Your task to perform on an android device: I want to record a part of the speech on ethical use of data.
Image 0: 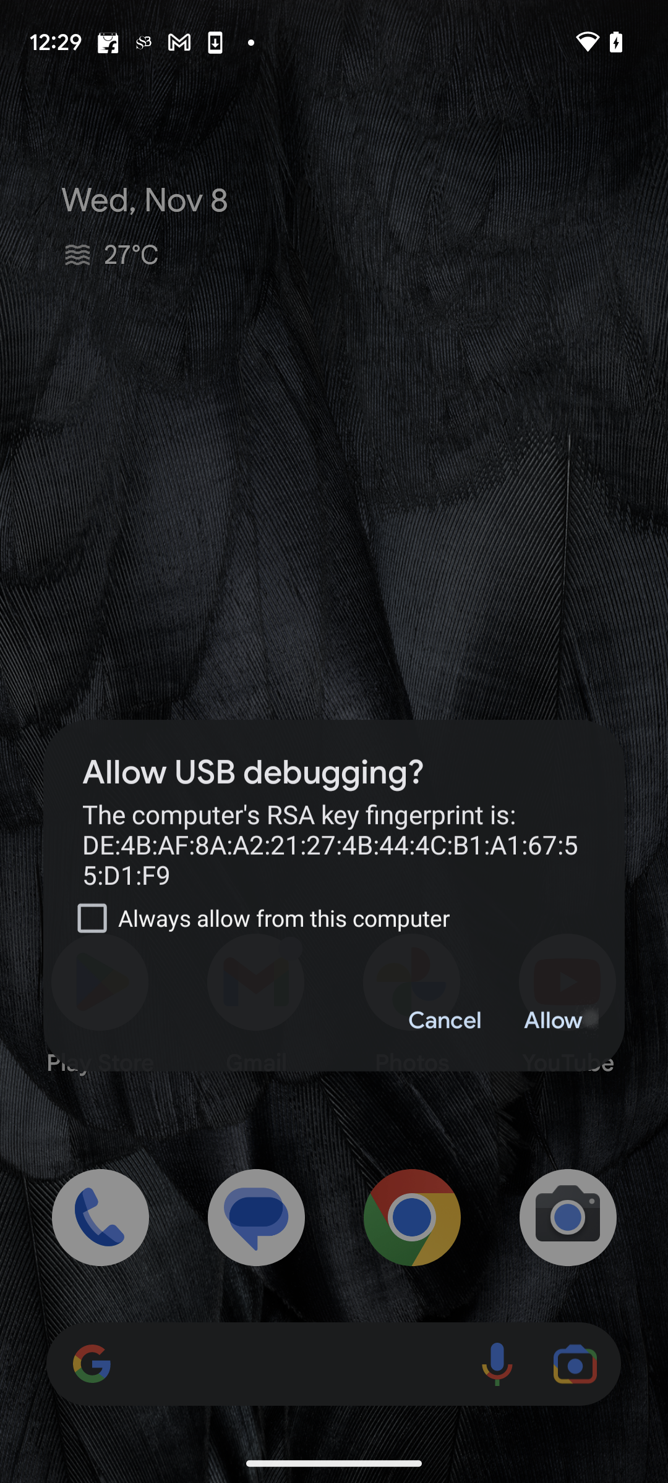
Step 0: wait
Image 1: 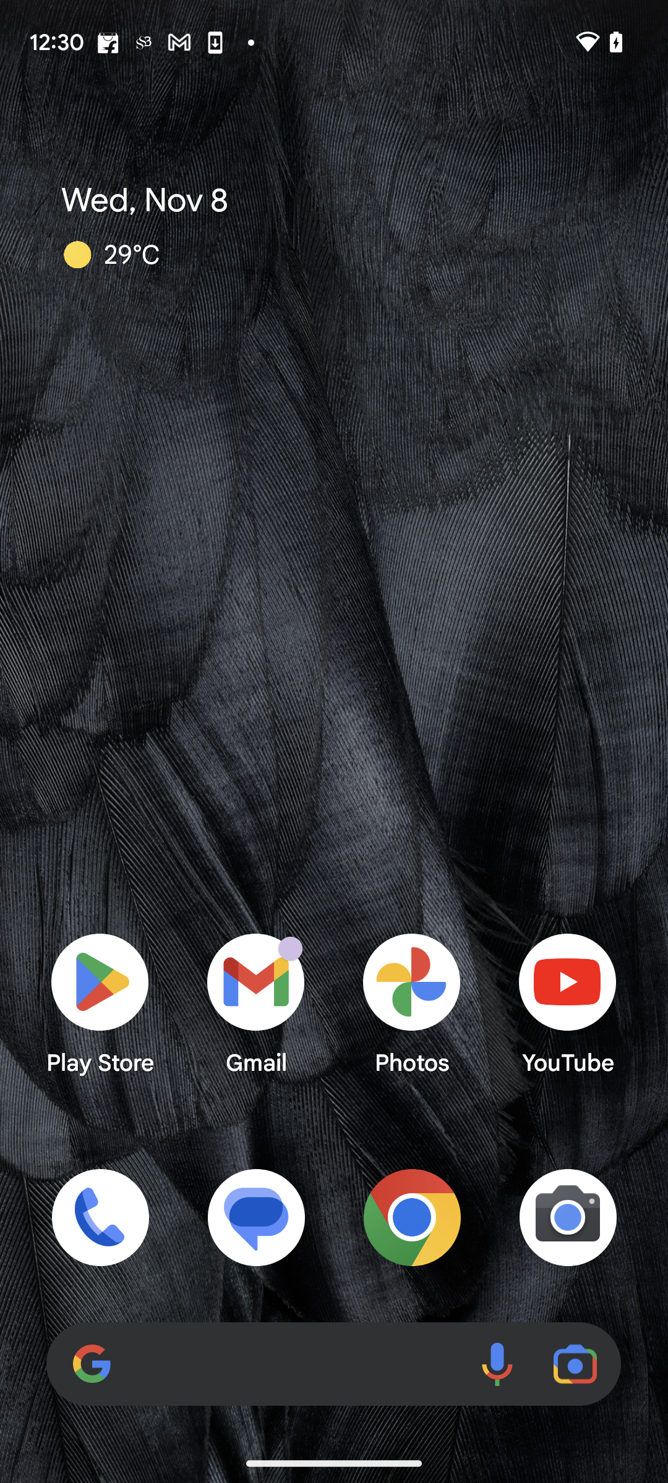
Open the Easy Voice Recorder app.
Step 1: open app "Easy Voice Recorder"
Image 2: 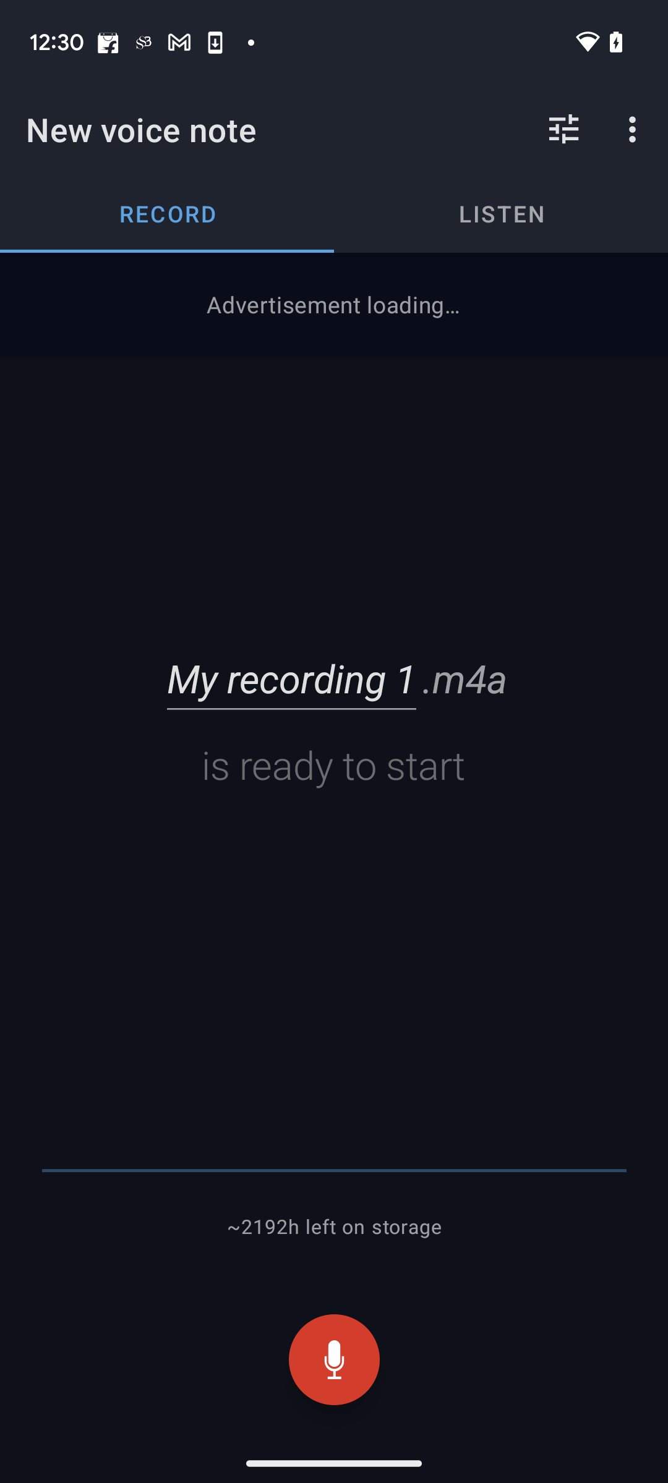
Click on the red colored mic button on the bottom of the screen.
Step 2: click (334, 1359)
Image 3: 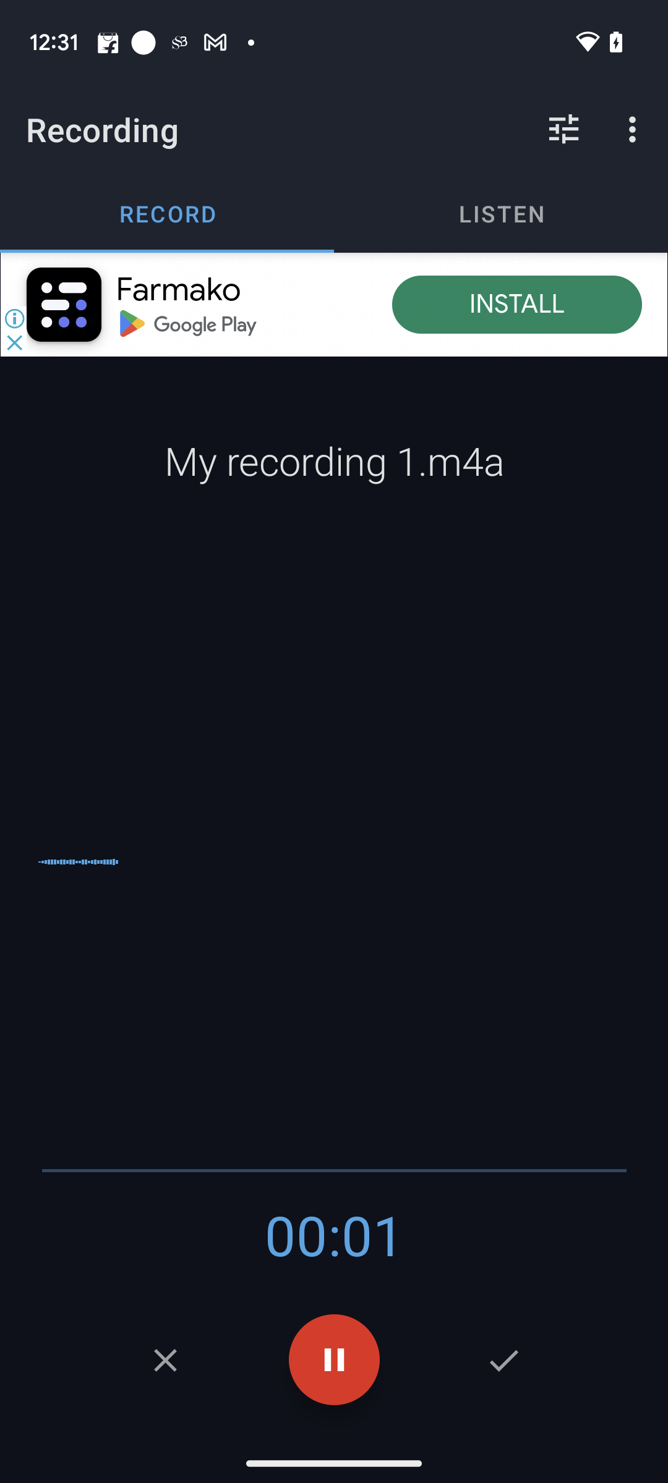
Click on the tick icon on the bottom of the screen.
Step 3: click (503, 1359)